Your task to perform on an android device: I am going to buy the oversized poplin shirt in future but for now put it in the cart of H&M app
Image 0: 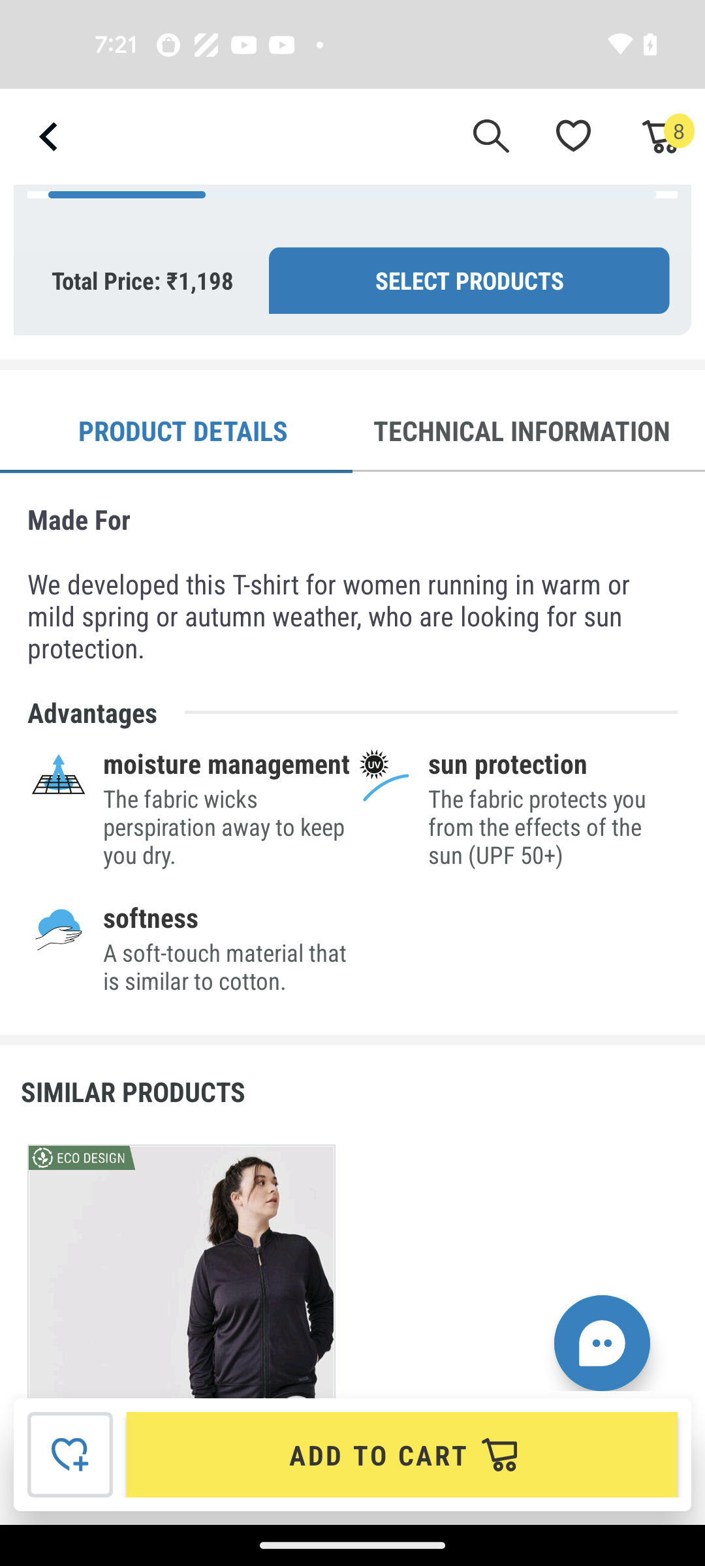
open the H&M app
Step 0: open app "H&M"
Image 1: 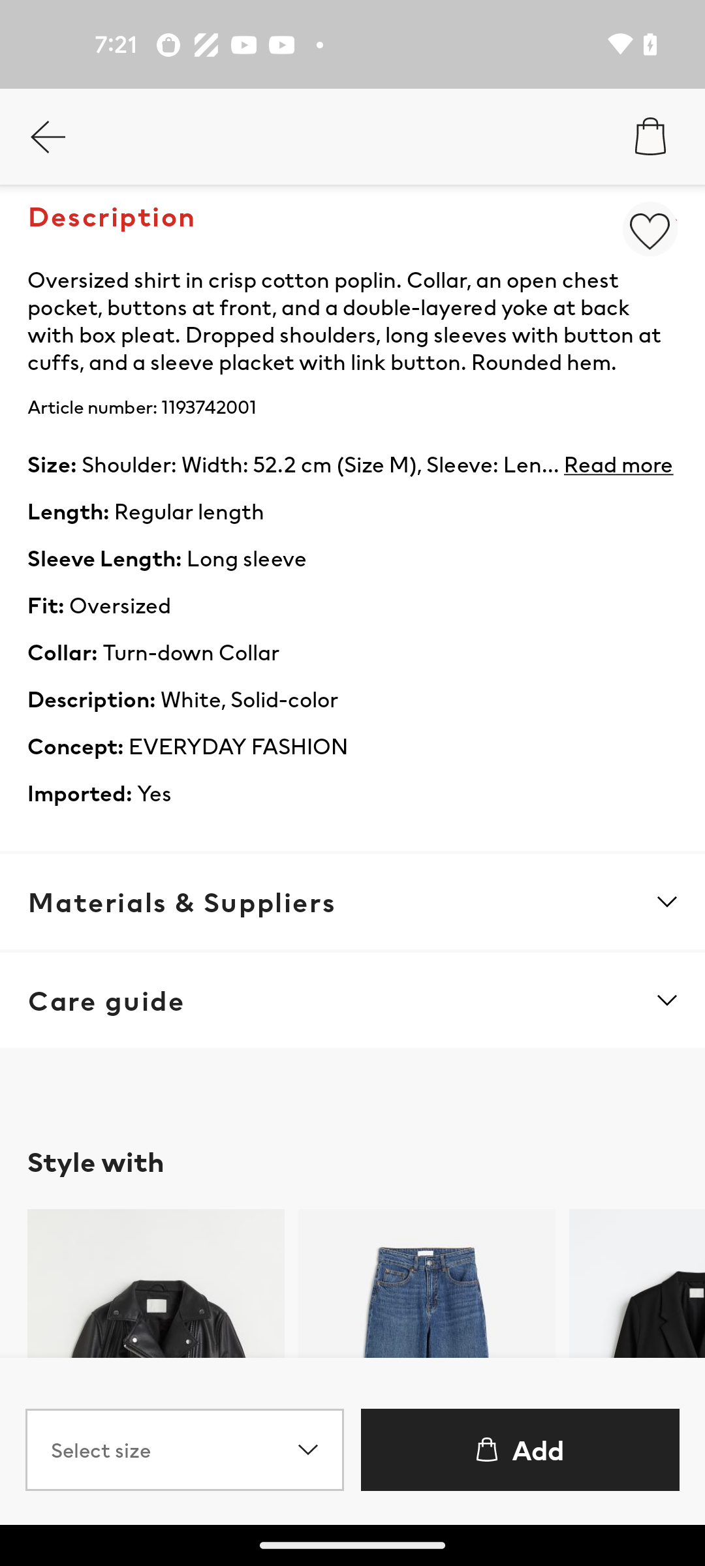
Click on the Add to cart button at the bottom right corner of the screen 
Step 1: click (538, 1450)
Image 2: 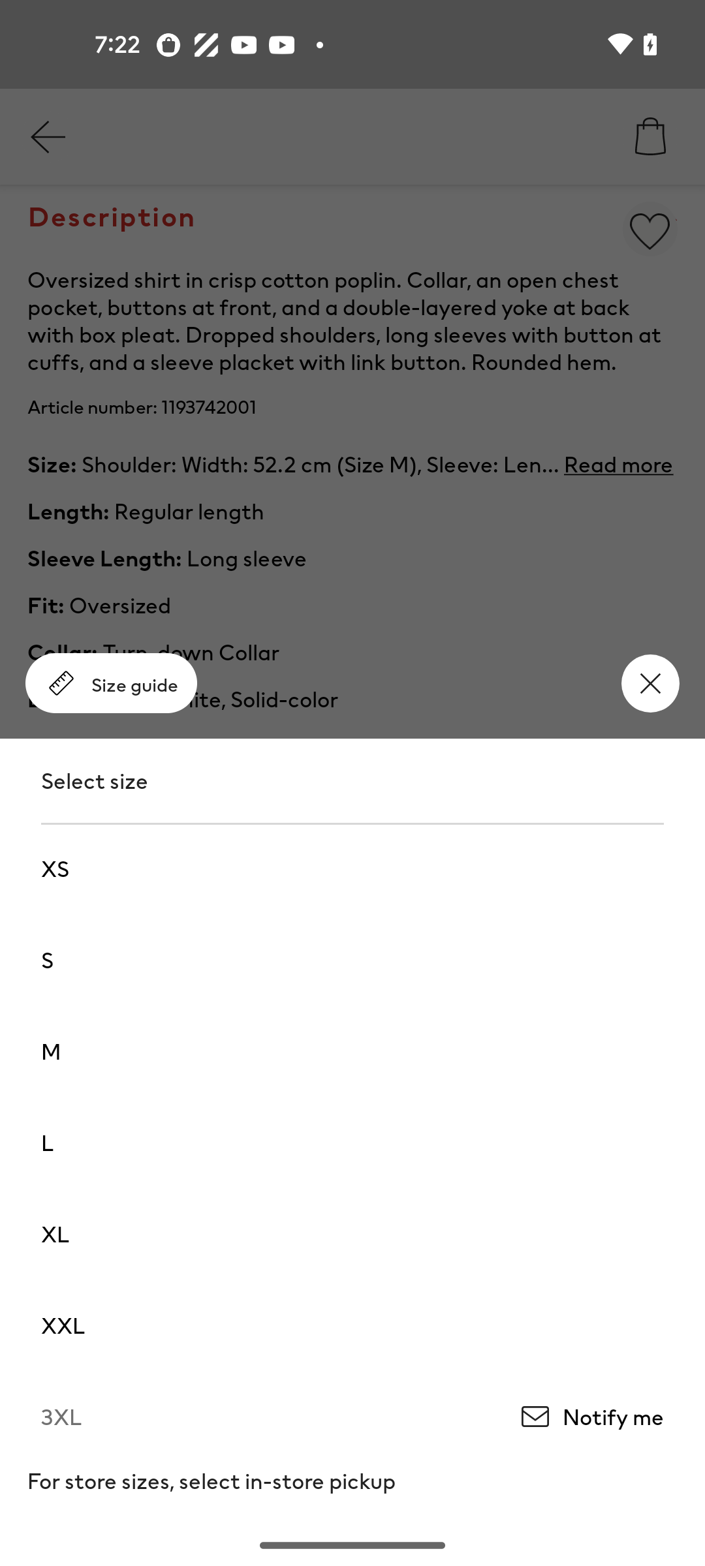
Click on the M size 
Step 2: click (324, 1053)